Your task to perform on an android device: I want to try this new radio app, myTuner Radio. Browse for radio stations in Orleans, France in this app.
Image 0: 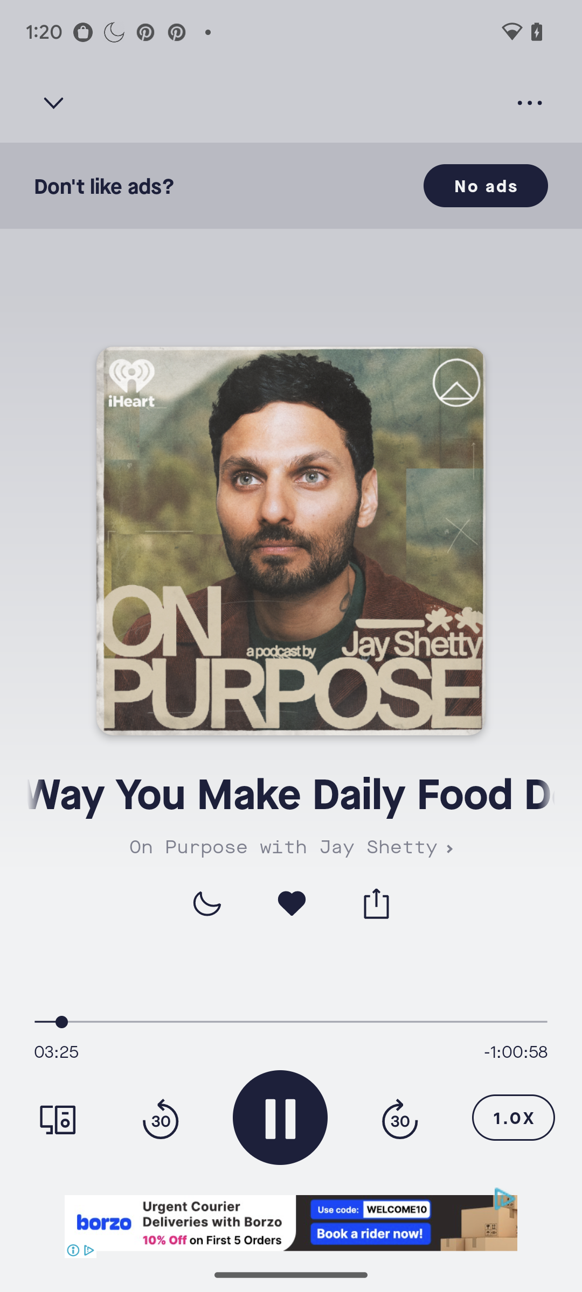
Open the myTuner Radio app.
Step 0: open app "myTuner Radio, Podcasts, Music, Songs, News"
Image 1: 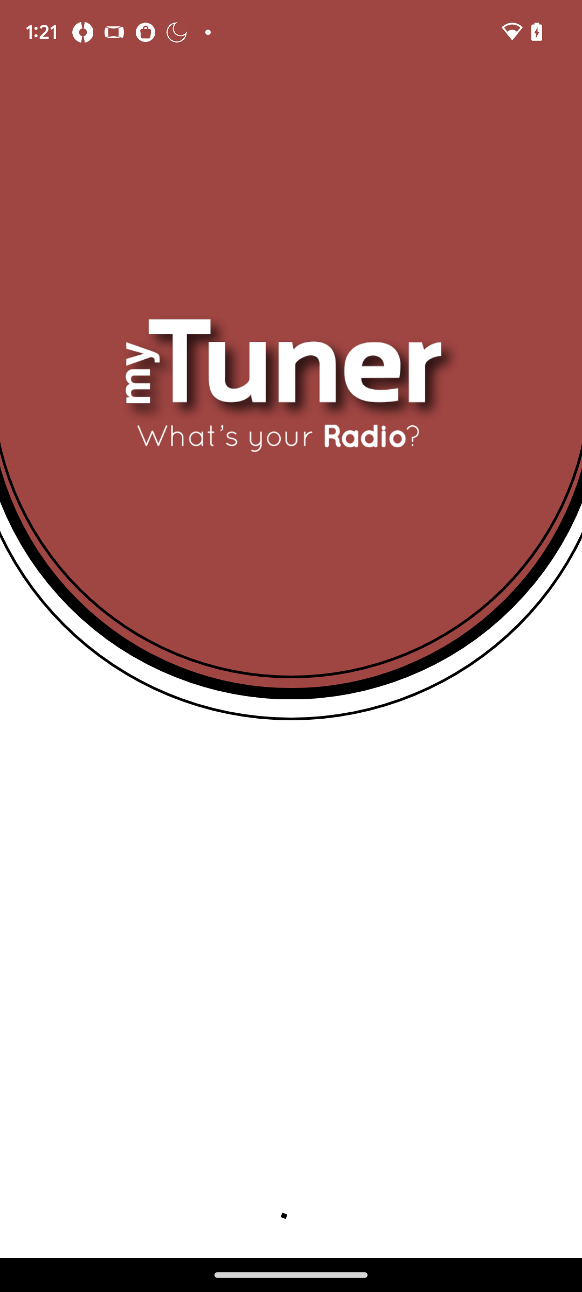
Open the myTuner Radio app.
Step 1: wait
Image 2: 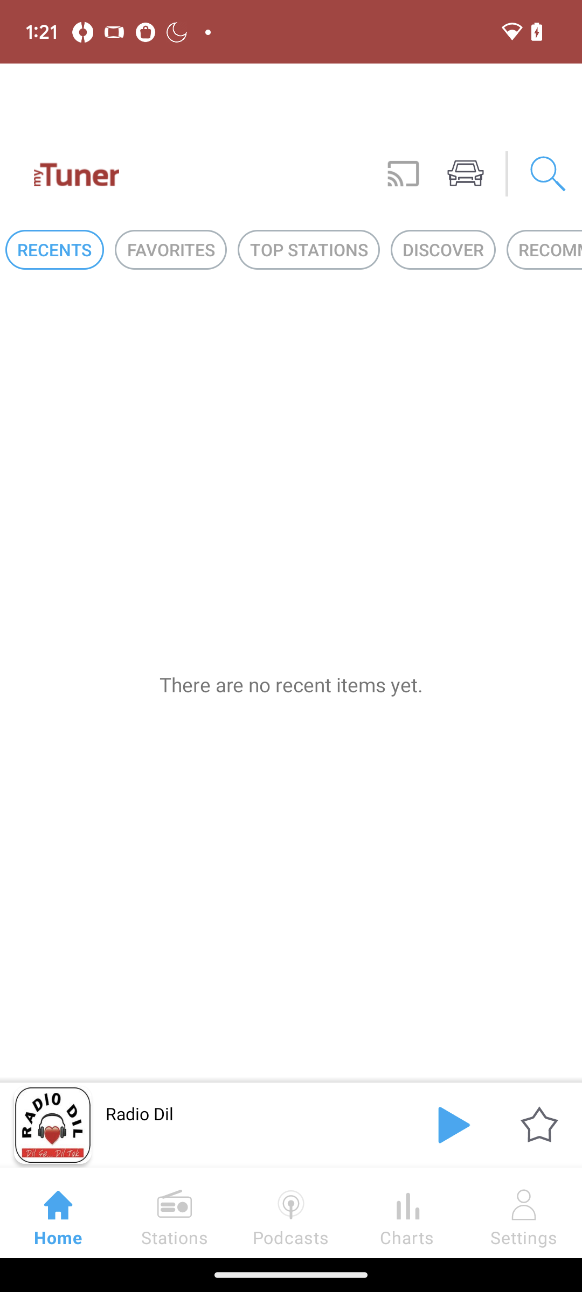
Click on the stations button.
Step 2: click (175, 1212)
Image 3: 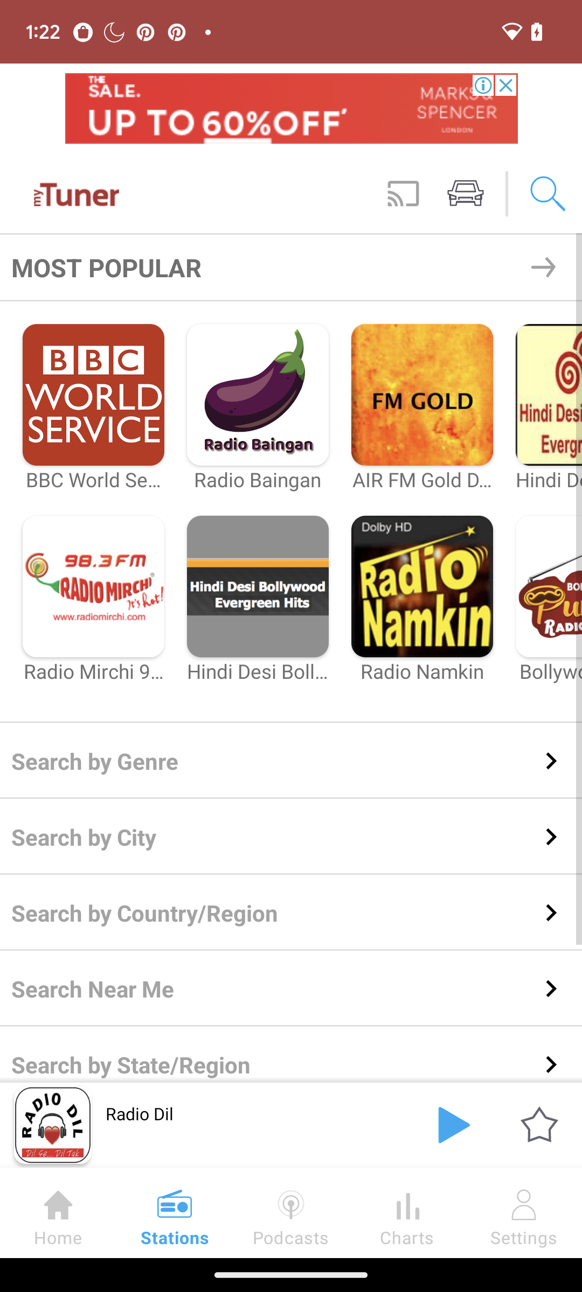
Click on the search icon.
Step 3: click (548, 194)
Image 4: 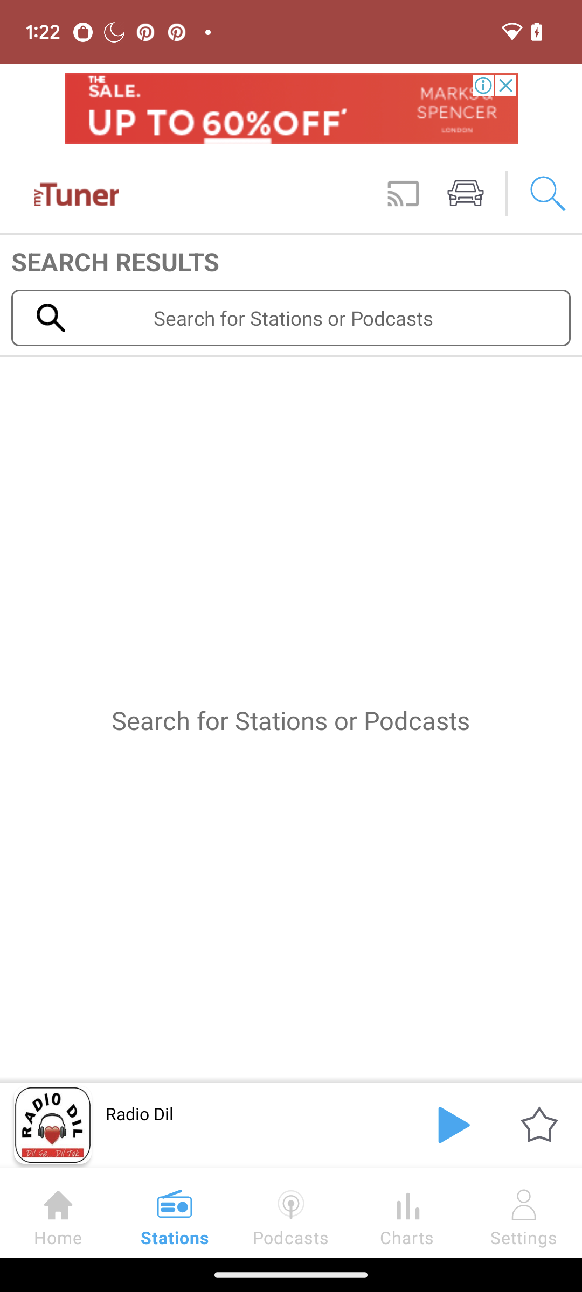
Tap on the search bar.
Step 4: click (293, 318)
Image 5: 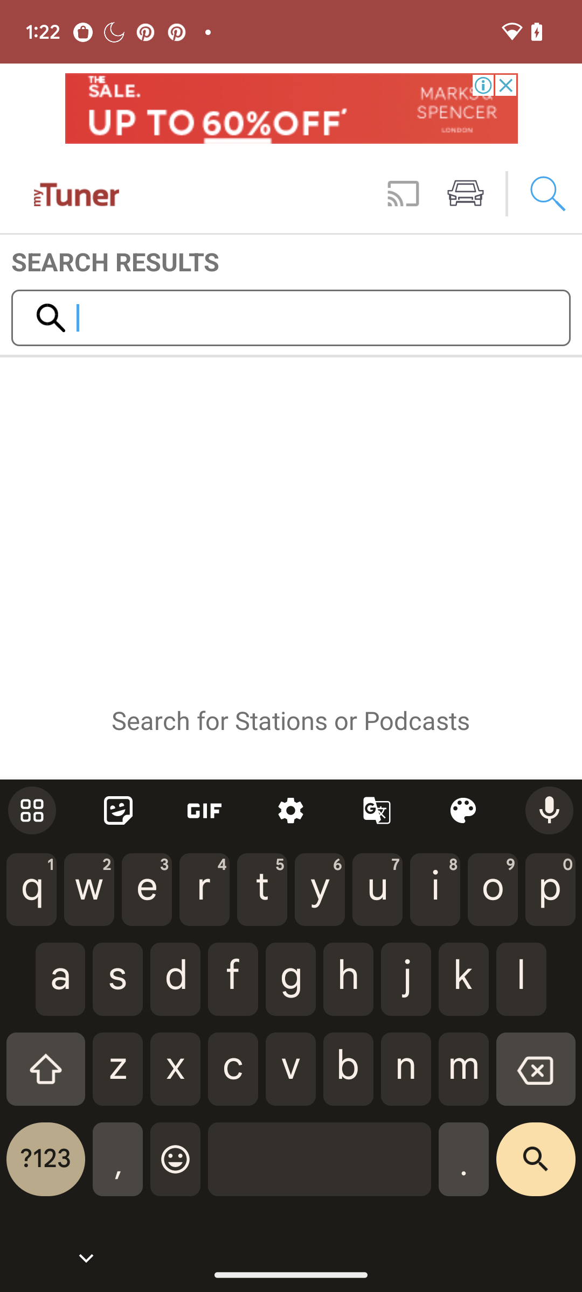
Enter the place.
Step 5: type "Orleans, France"
Image 6: 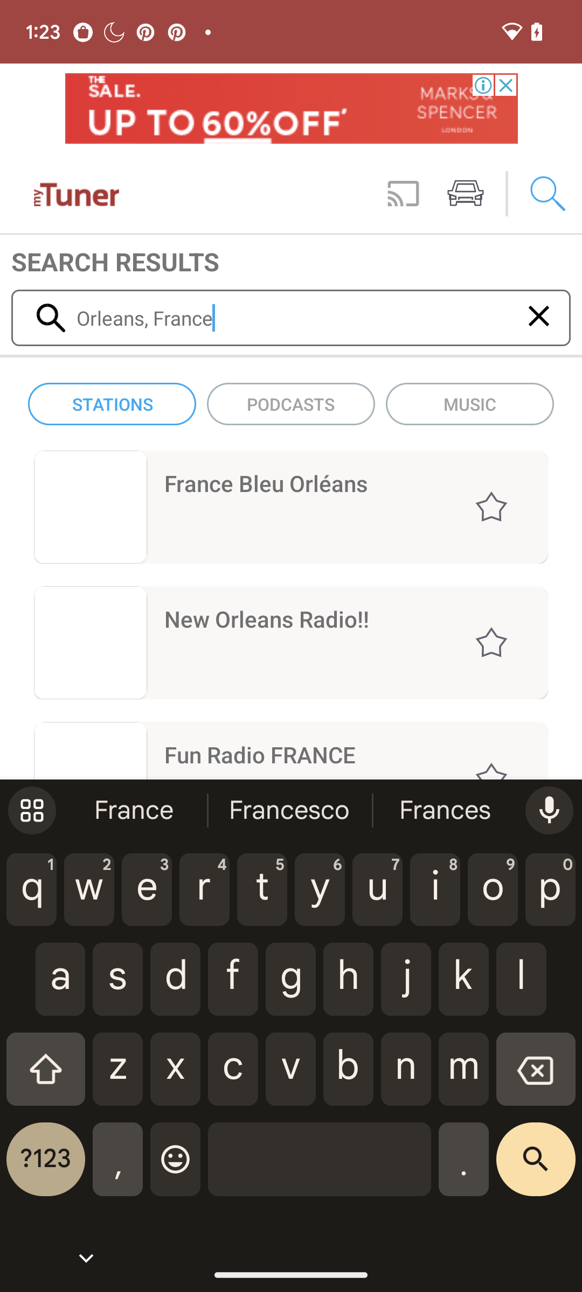
Click on the search icon.
Step 6: click (536, 1168)